Your task to perform on an android device: The presentation work is done , i want to save this presentation as a name New Project 
Image 0: 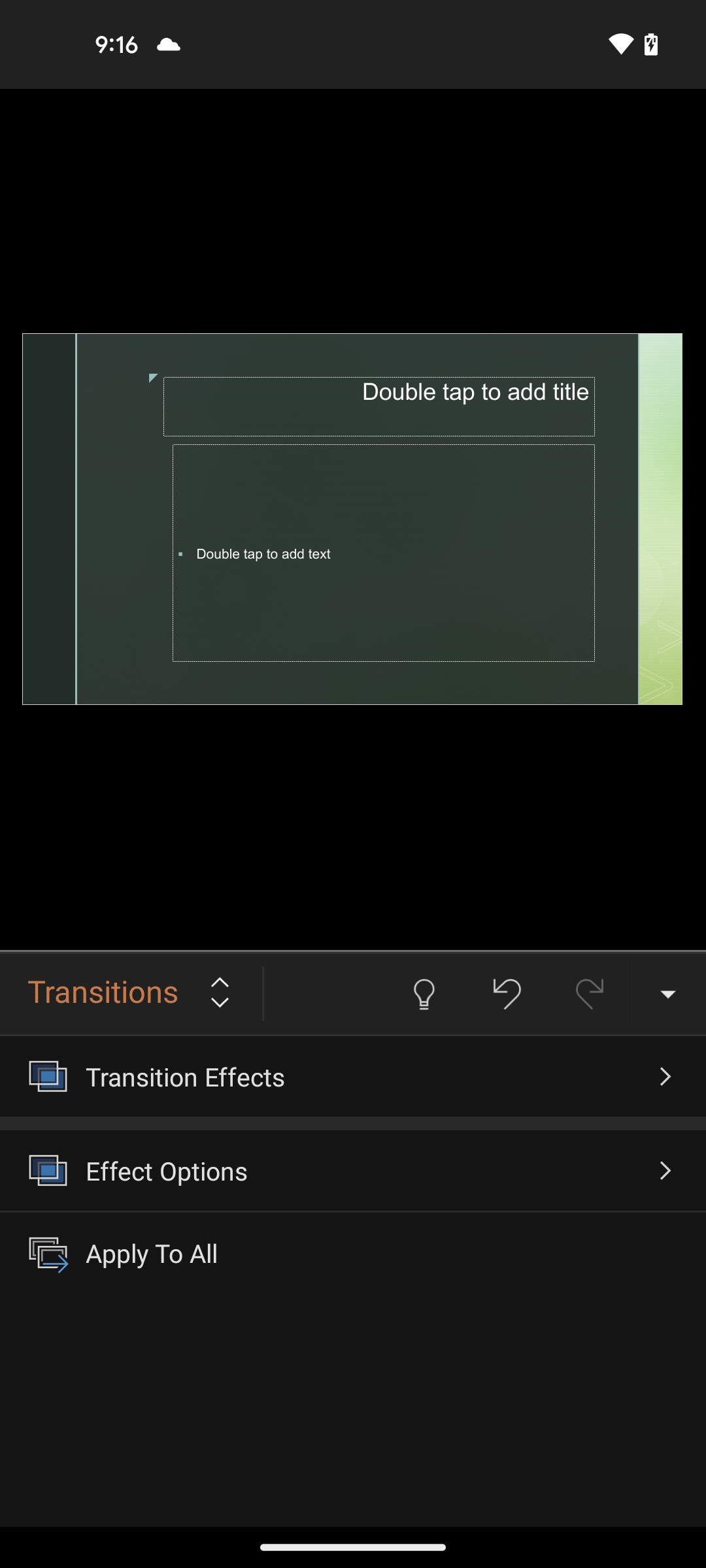
go back
Step 0: press back button
Image 1: 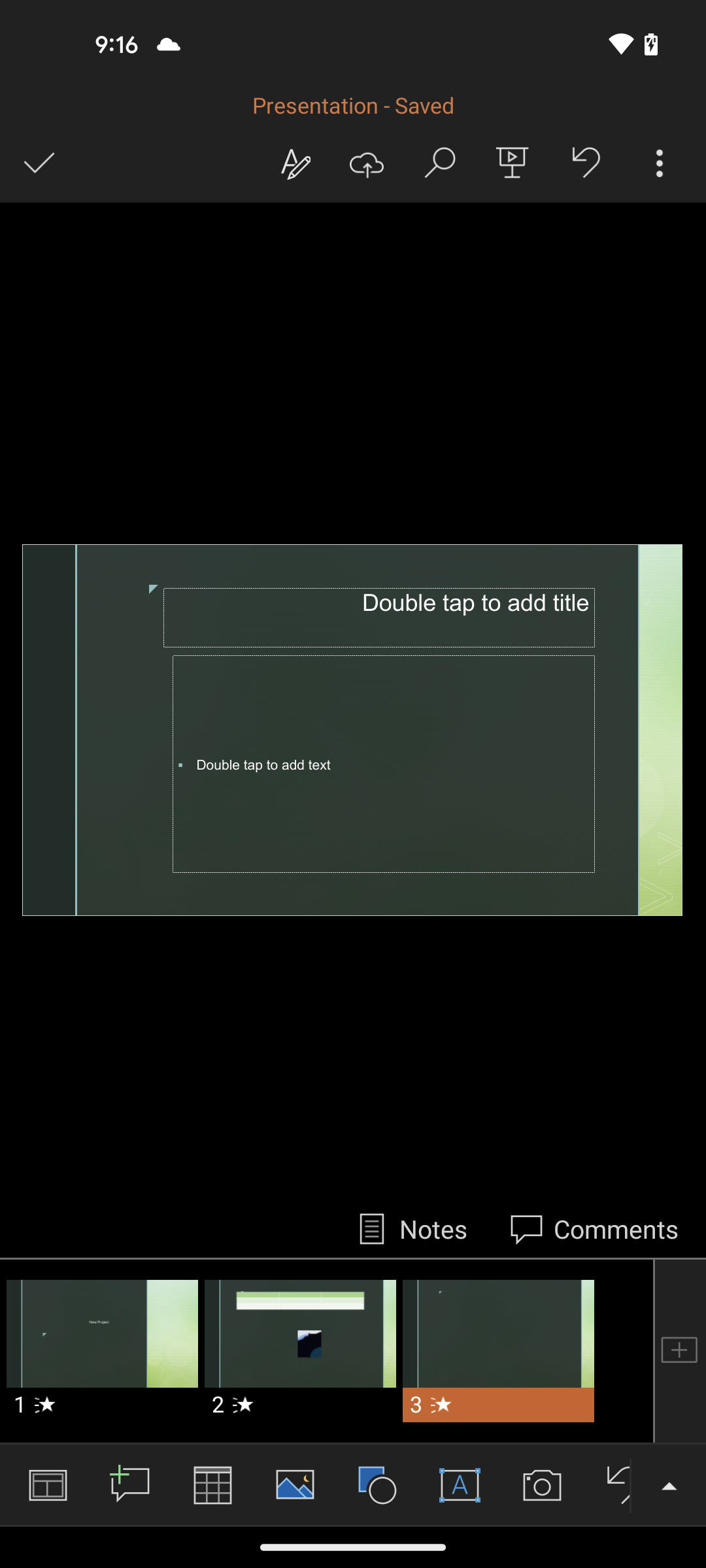
click on three dots icon
Step 1: click (660, 163)
Image 2: 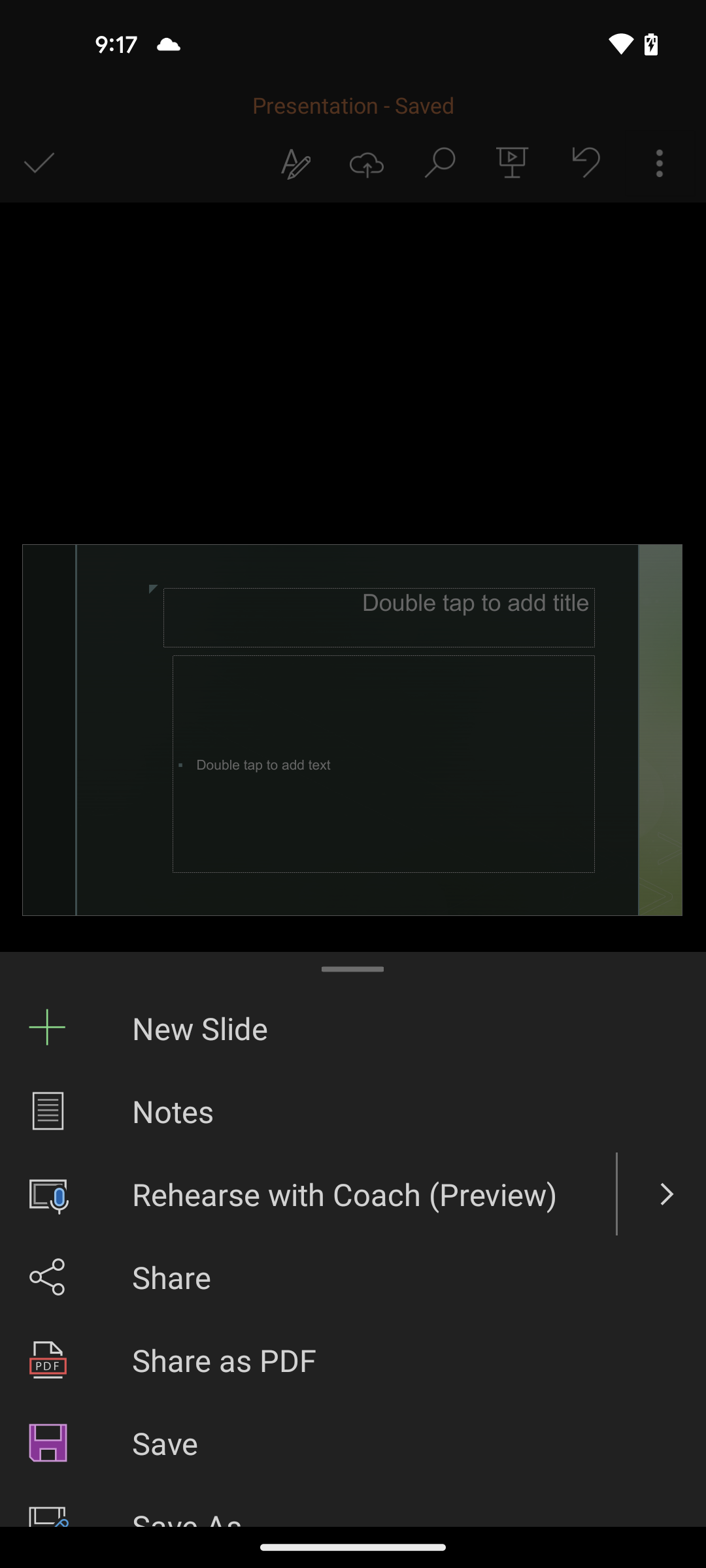
scroll down
Step 2: scroll down
Image 3: 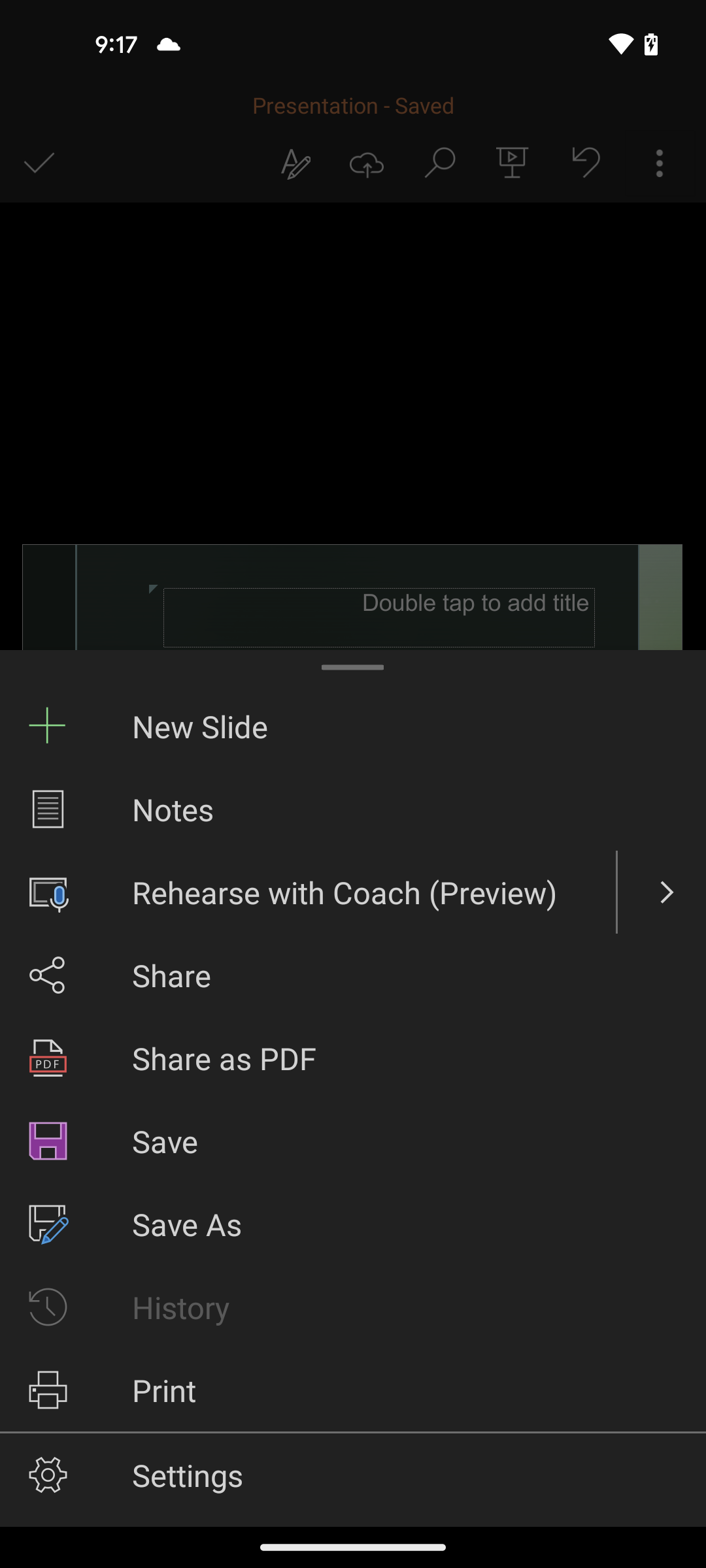
click on Save as
Step 3: click (353, 1224)
Image 4: 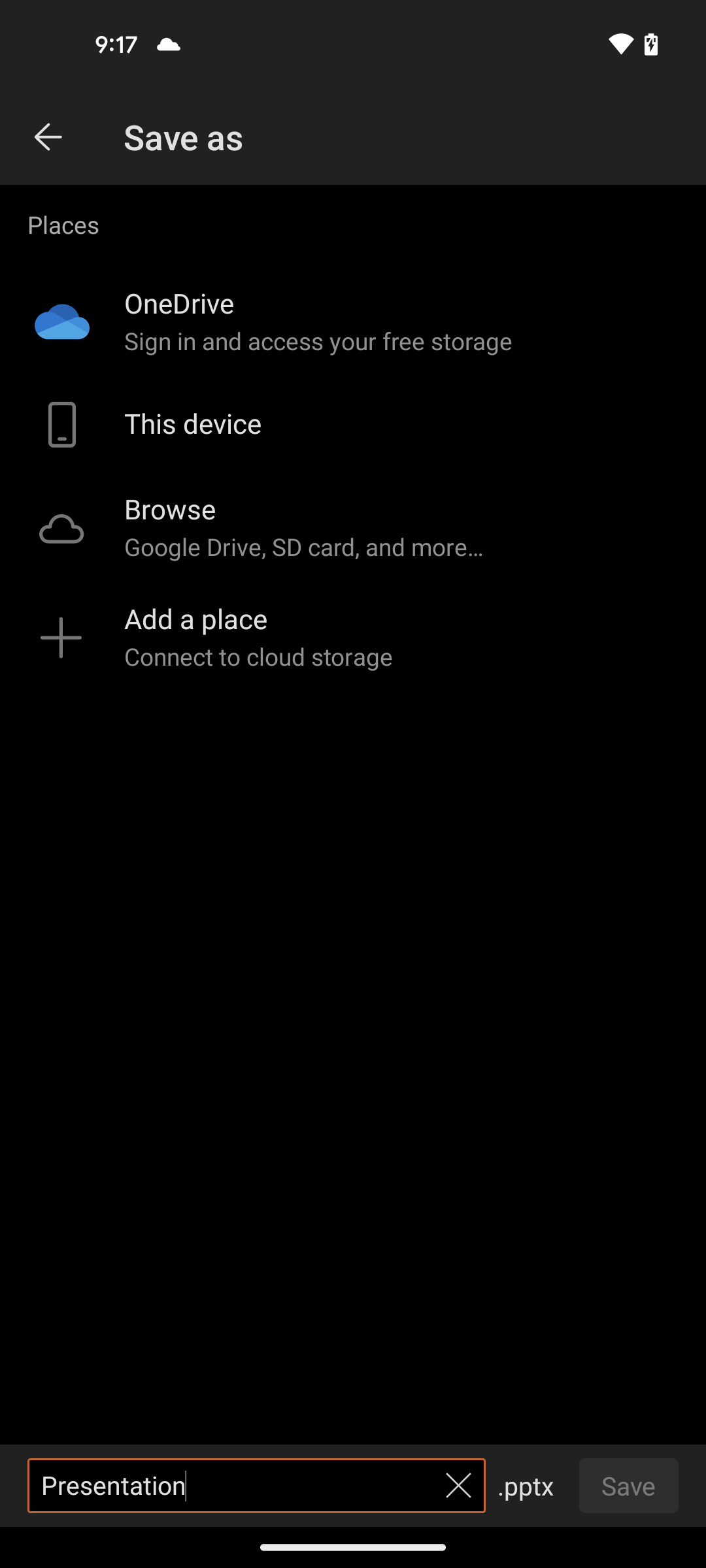
click on the text box
Step 4: click (230, 1485)
Image 5: 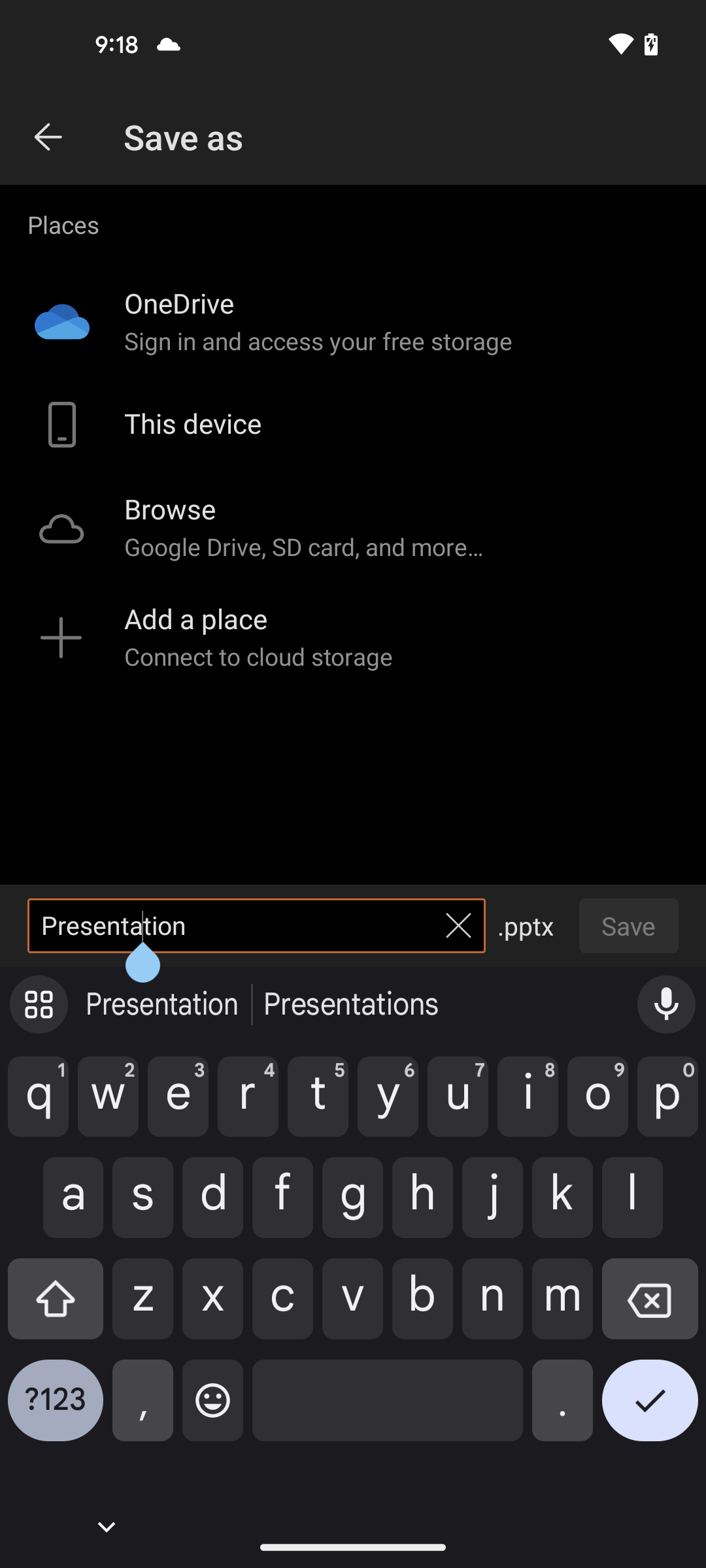
type New Project
Step 5: type "New Project"
Image 6: 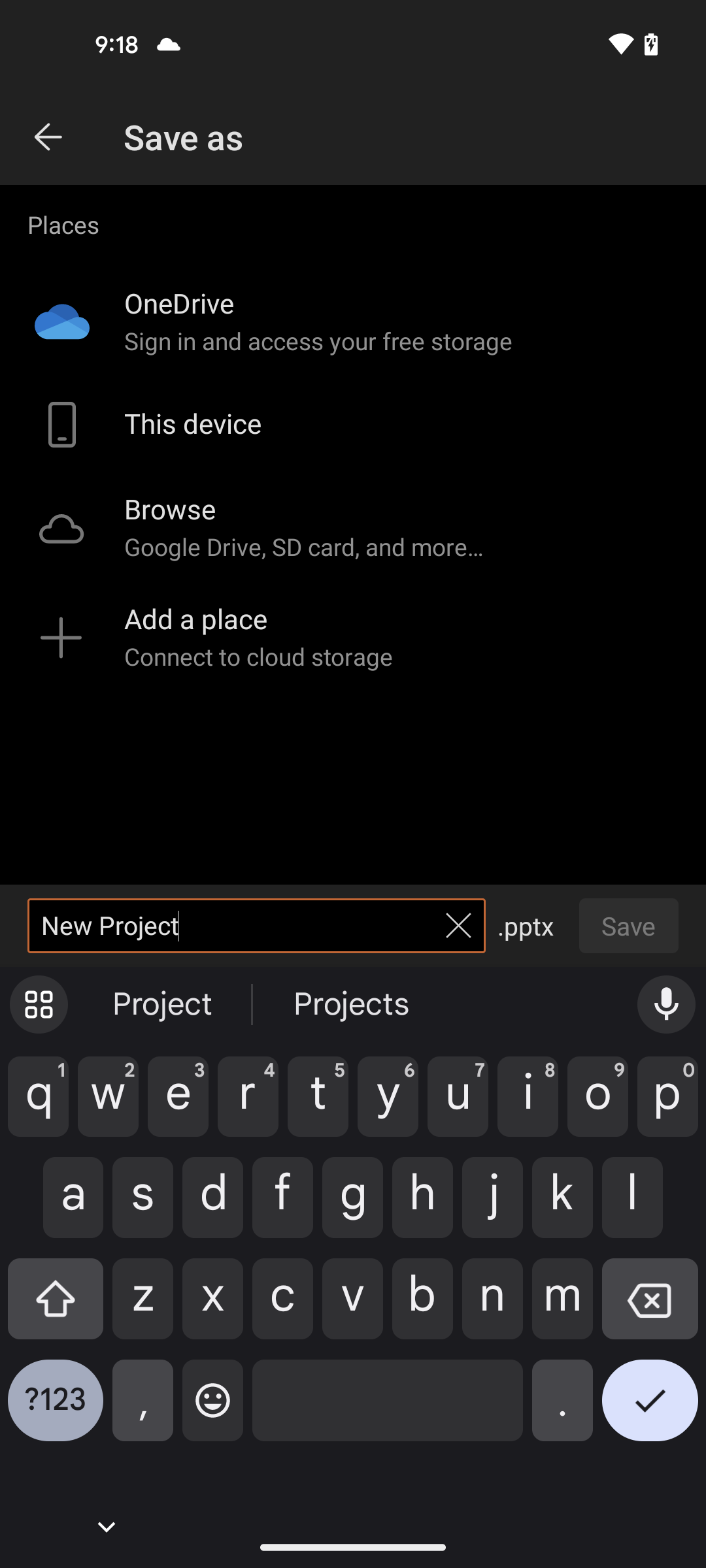
click on tick icon
Step 6: click (650, 1410)
Image 7: 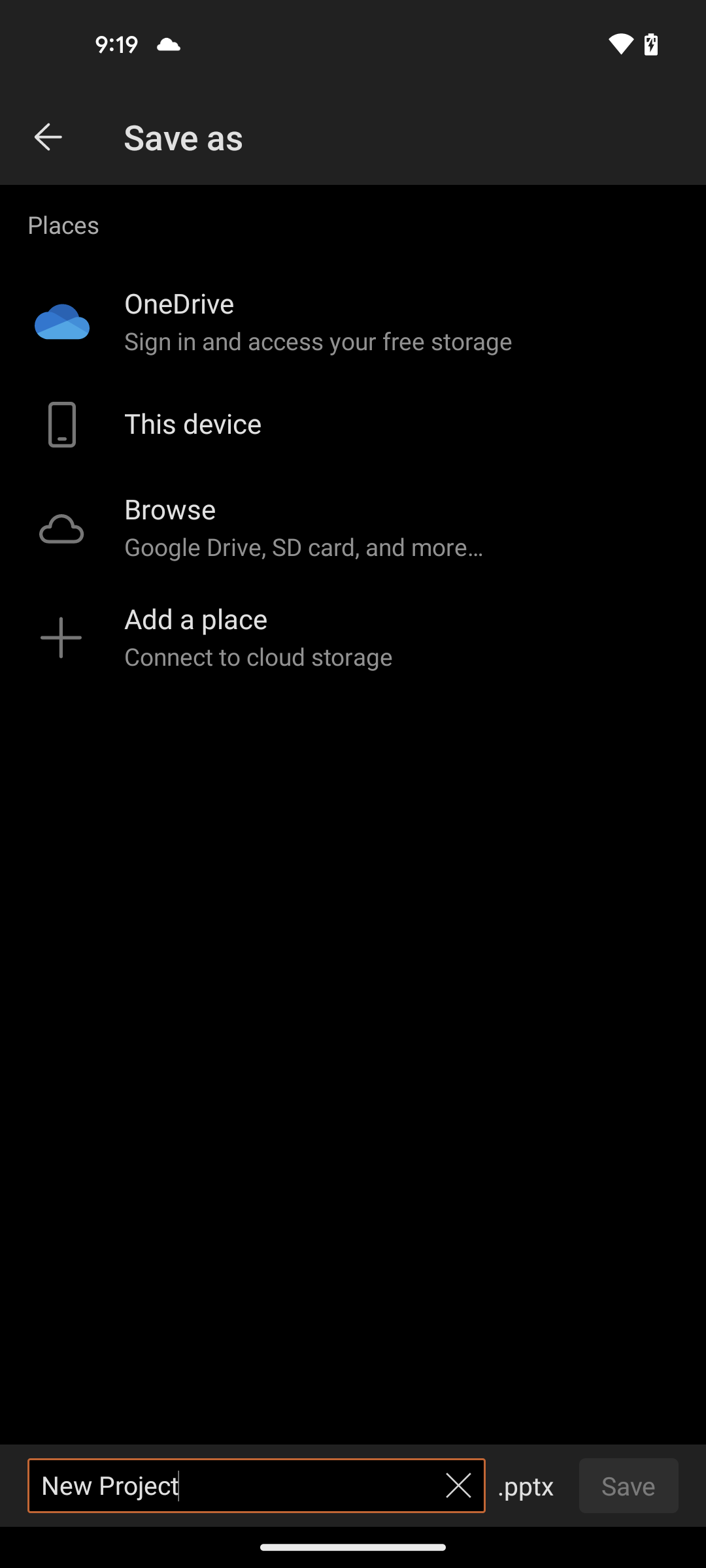
select this device
Step 7: click (408, 424)
Image 8: 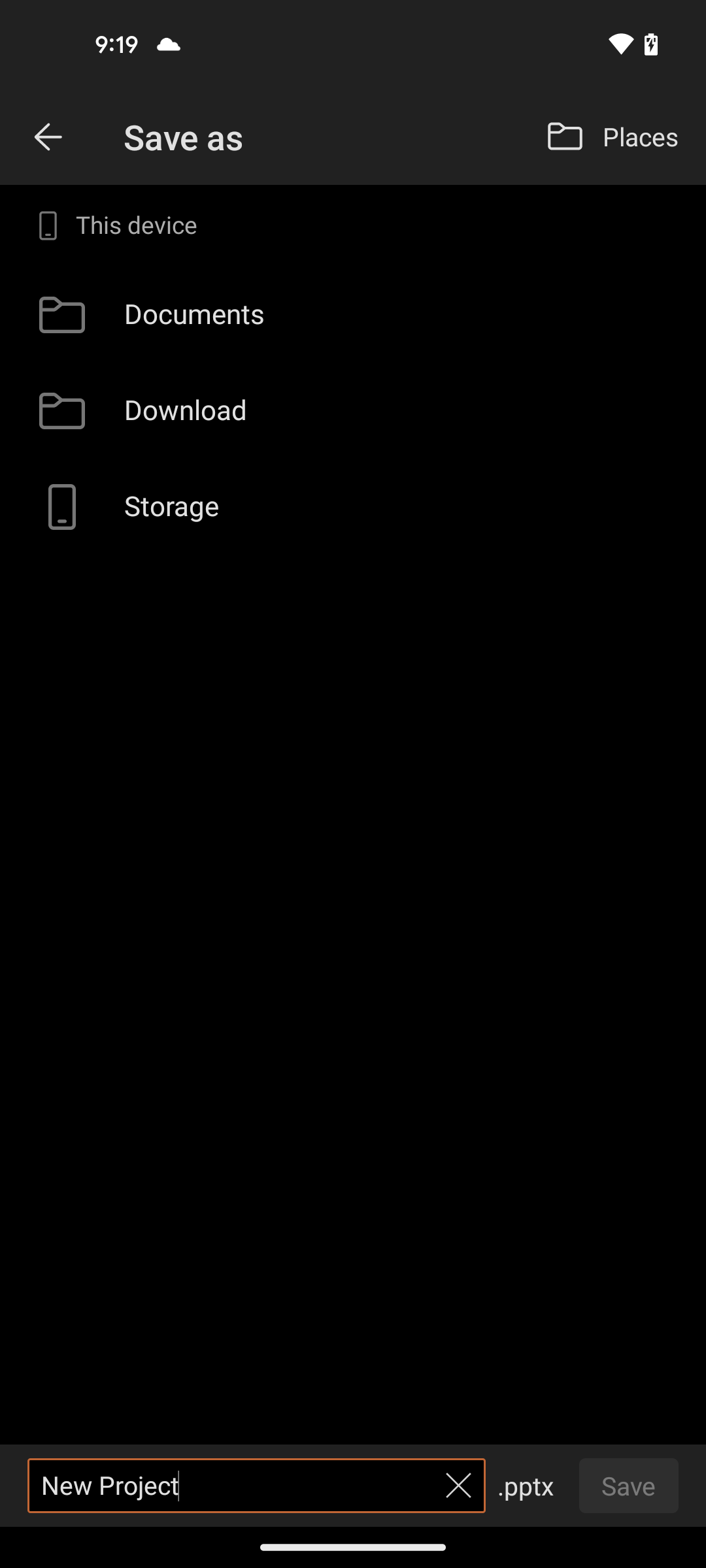
select document file
Step 8: click (408, 315)
Image 9: 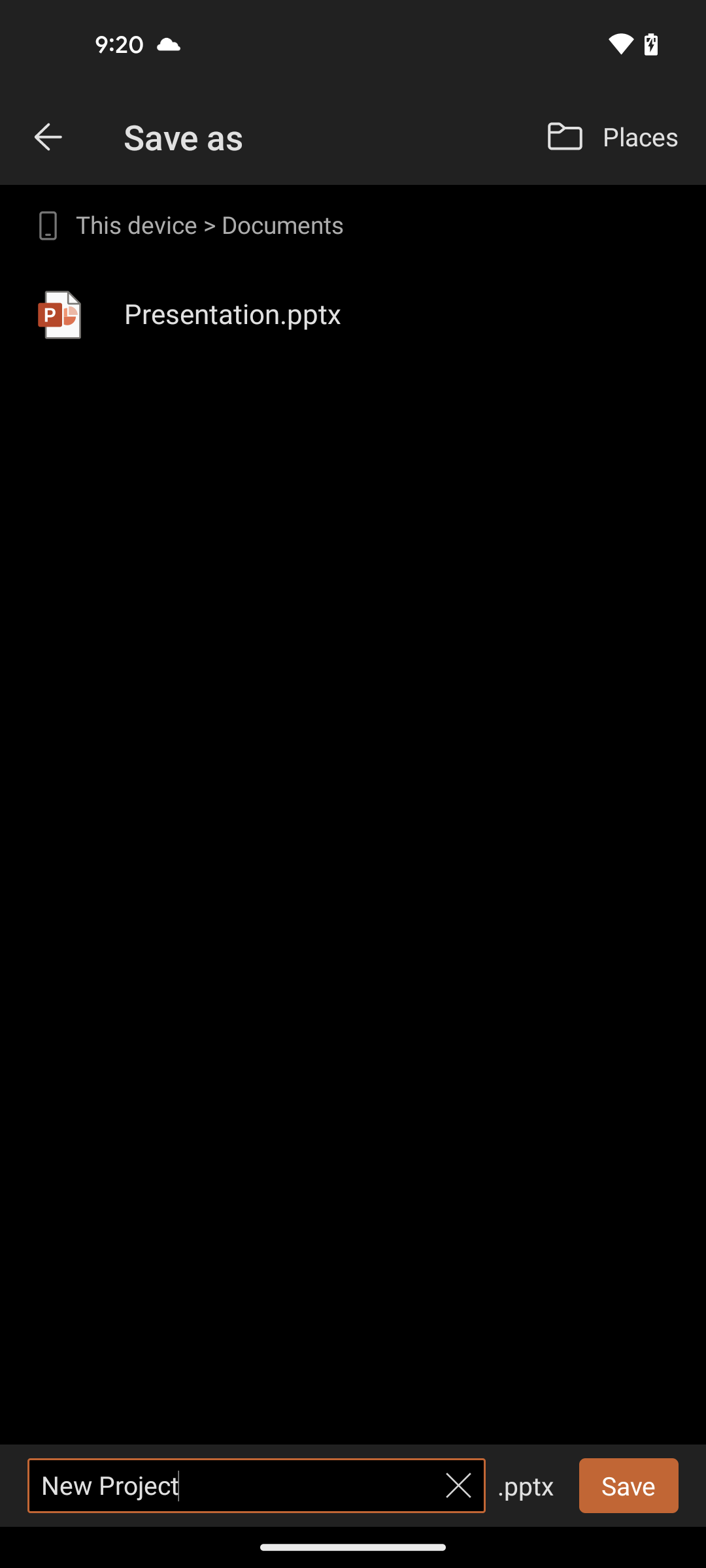
click on save option
Step 9: click (629, 1485)